Your task to perform on an android device: Share the Dancing activity progress to akashgahlot@google.com through gmail app
Image 0: 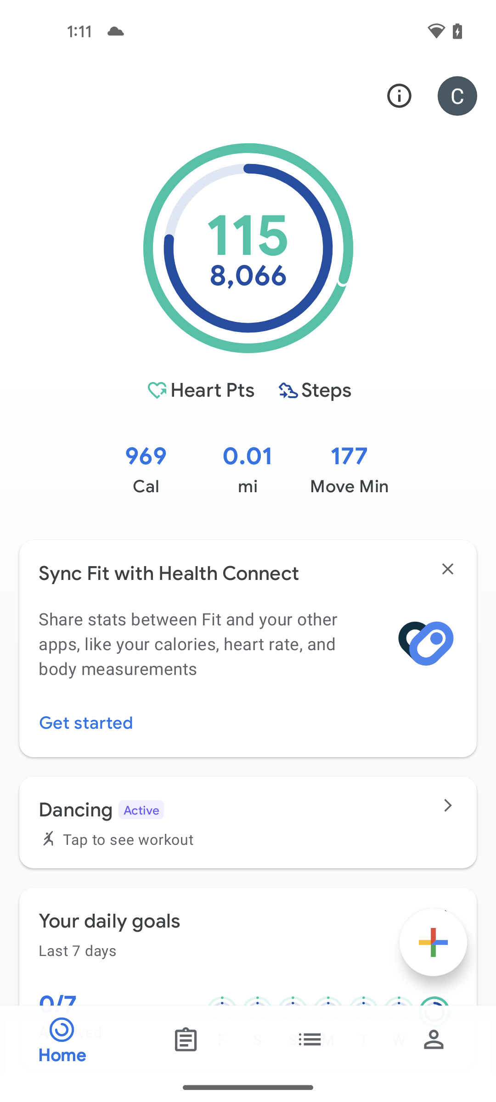
click on the Journal icon at the bottom
Step 0: click (186, 1039)
Image 1: 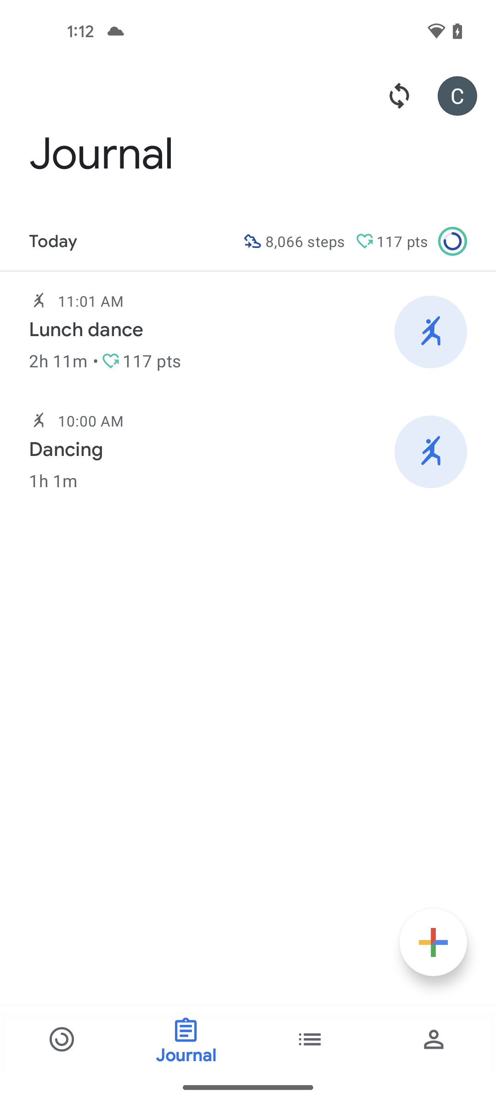
click on Dancing activity
Step 1: click (212, 449)
Image 2: 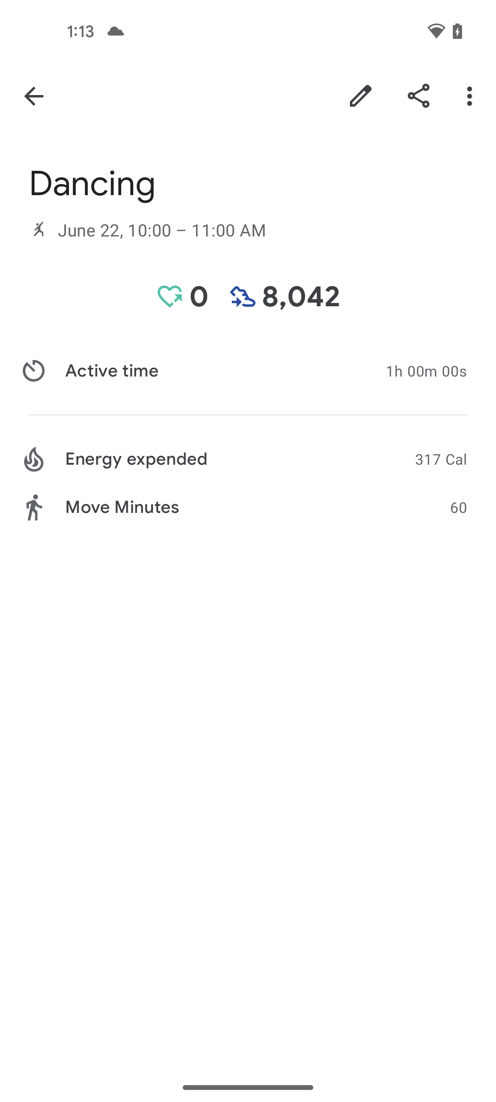
click on the share icon at the top right side of the screen
Step 2: click (419, 96)
Image 3: 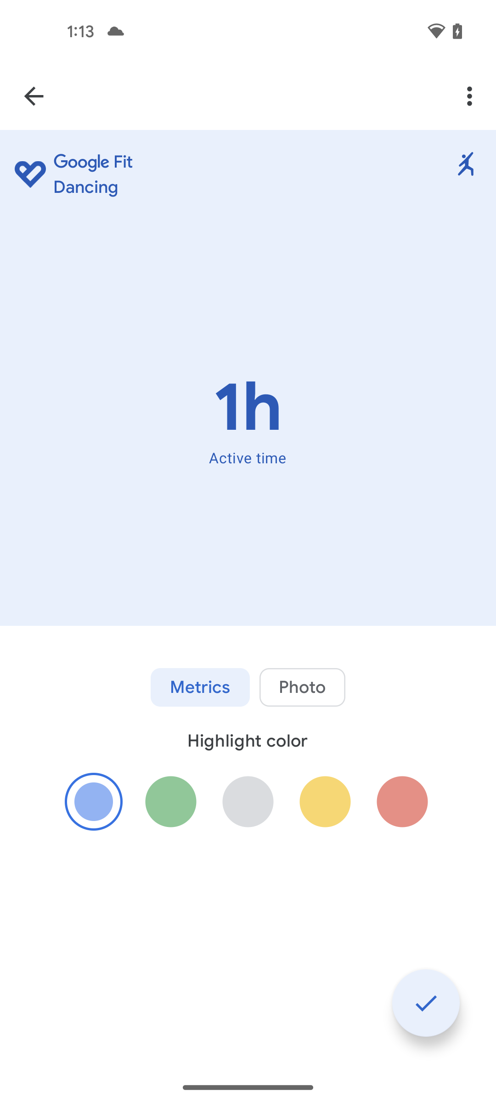
click on tick icon at the bottom right corner of the screen
Step 3: click (426, 1003)
Image 4: 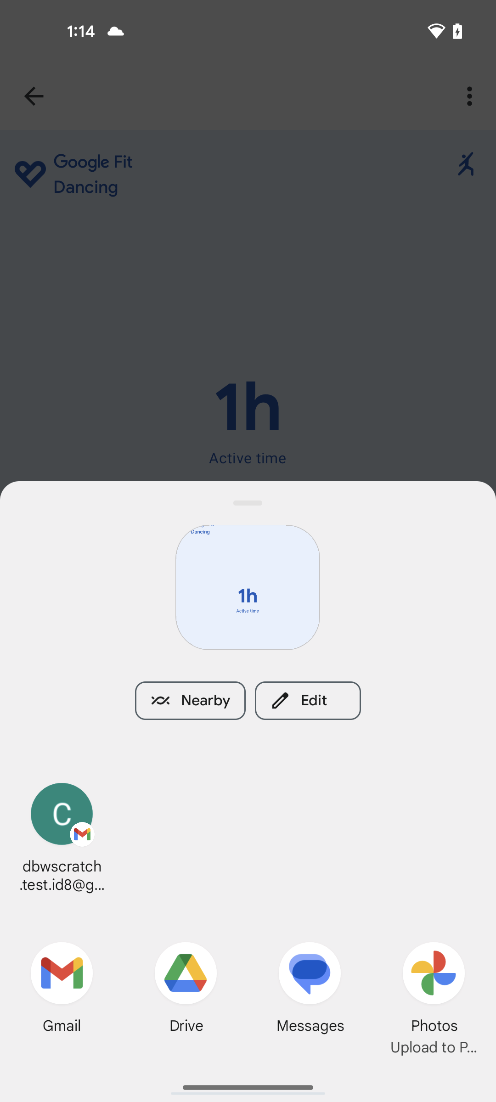
select gmail app from the drawer at the bottom left corner of the screen
Step 4: click (75, 988)
Image 5: 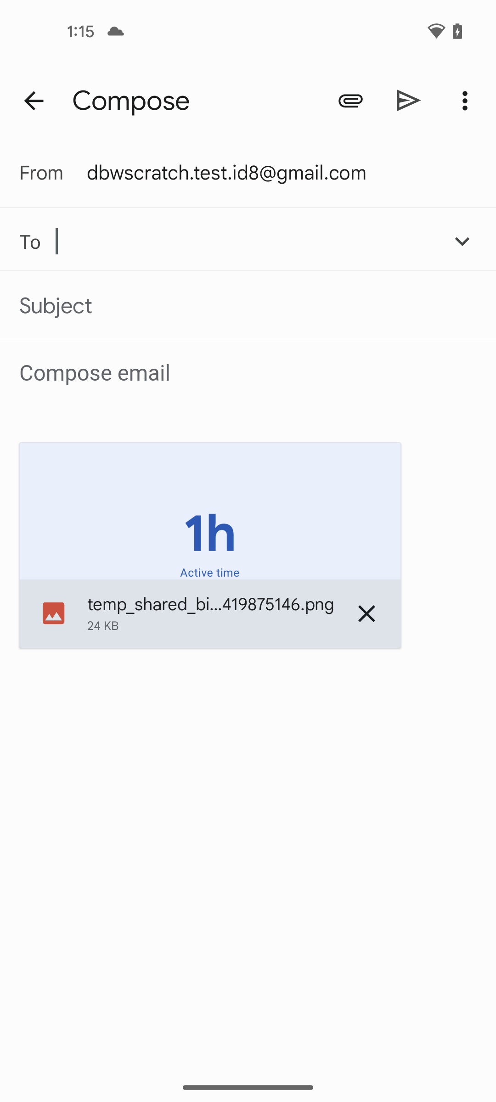
enter the email ID akashgahlot@google.com
Step 5: type "akashgahlot@google.com"
Image 6: 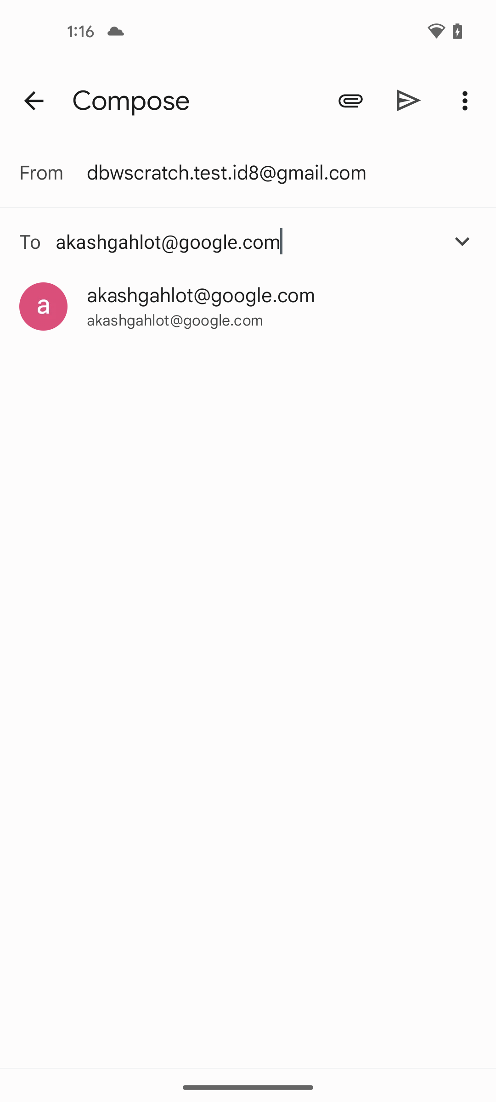
select the email ID 
Step 6: click (201, 295)
Image 7: 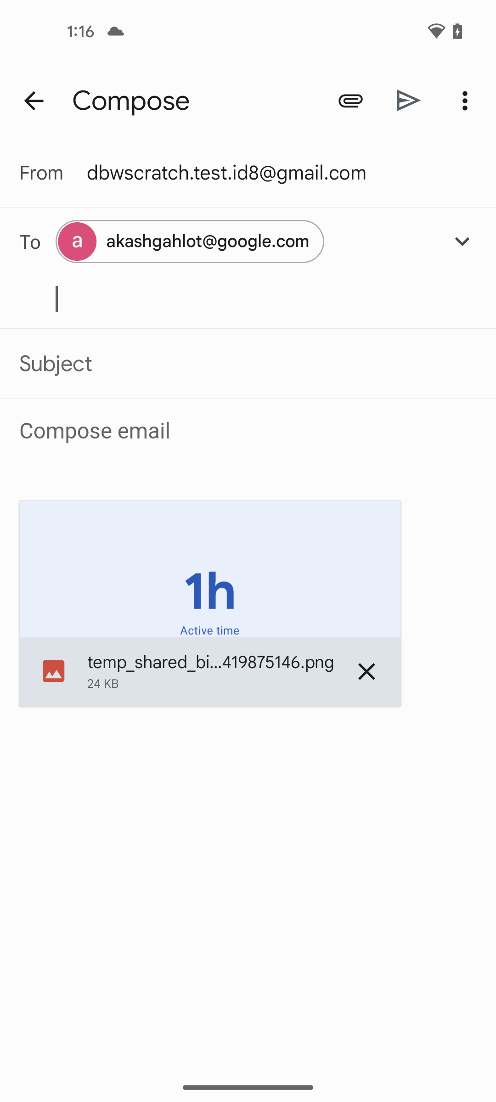
click on the sent icon at the top right side of the screen
Step 7: click (409, 100)